Your task to perform on an android device: I want to search for a used BMW 5 series car as I want to upgrade from my 3rd series 330di in the Cars24 app.
Image 0: 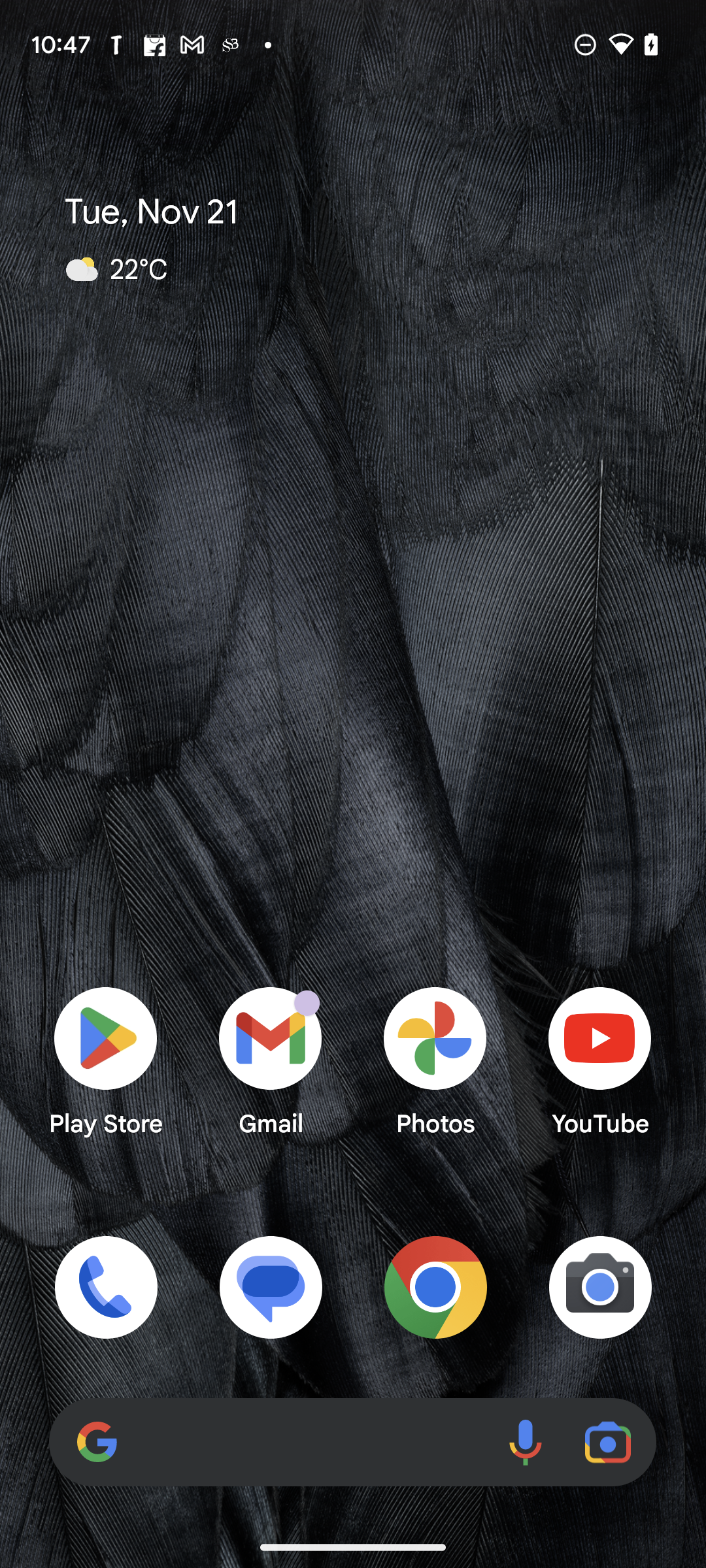
Open the Cars24 app.
Step 0: open app "CARS24"
Image 1: 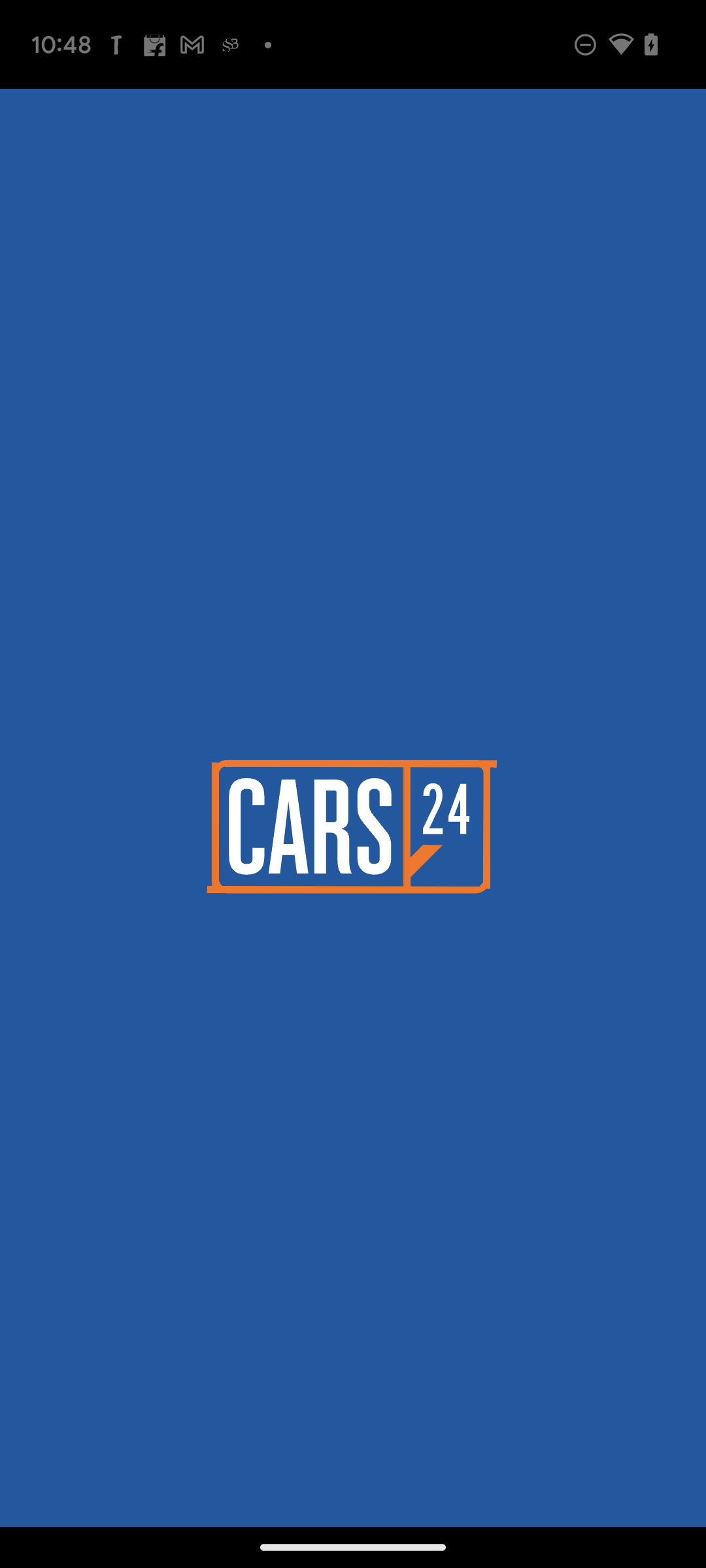
Open the Cars24 app.
Step 1: wait
Image 2: 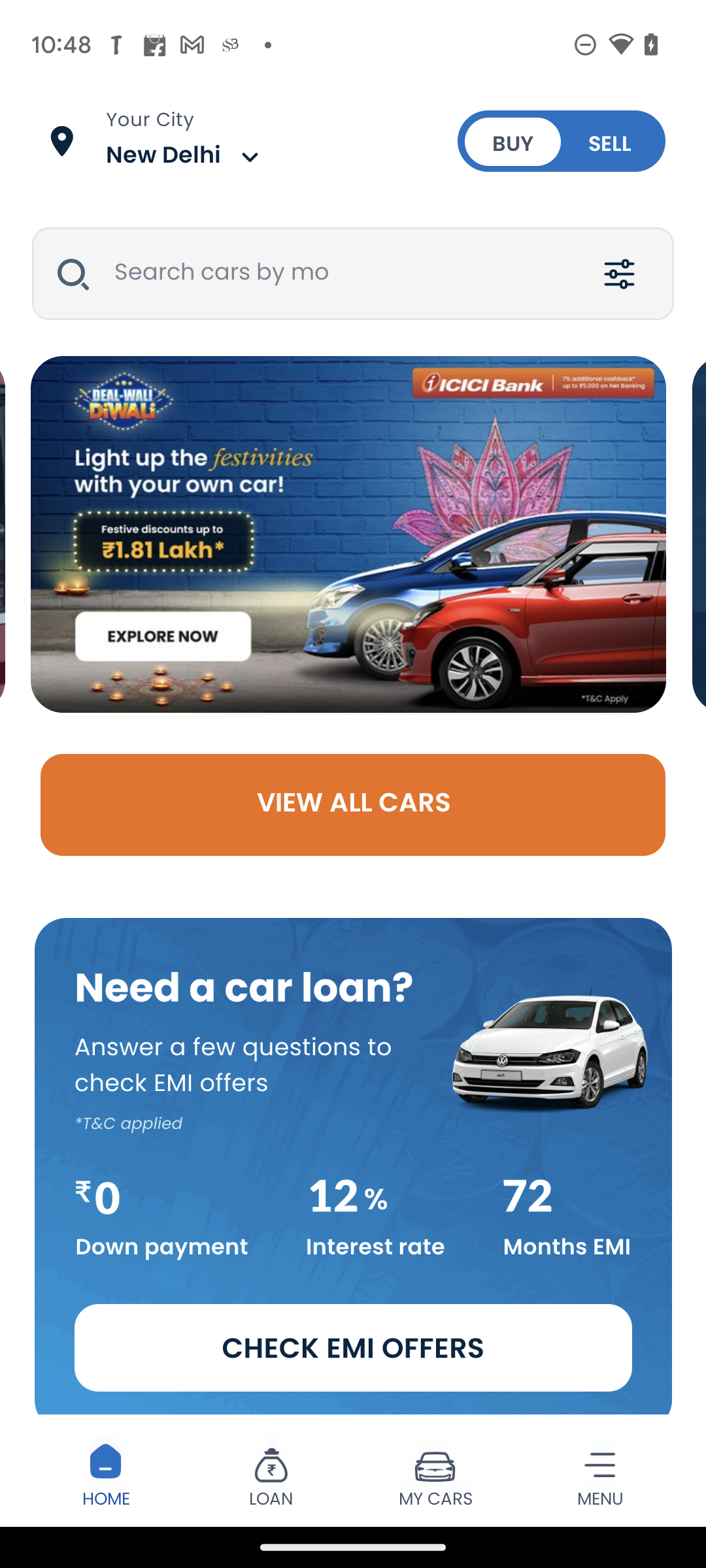
Click on the Search text box.
Step 2: click (382, 274)
Image 4: 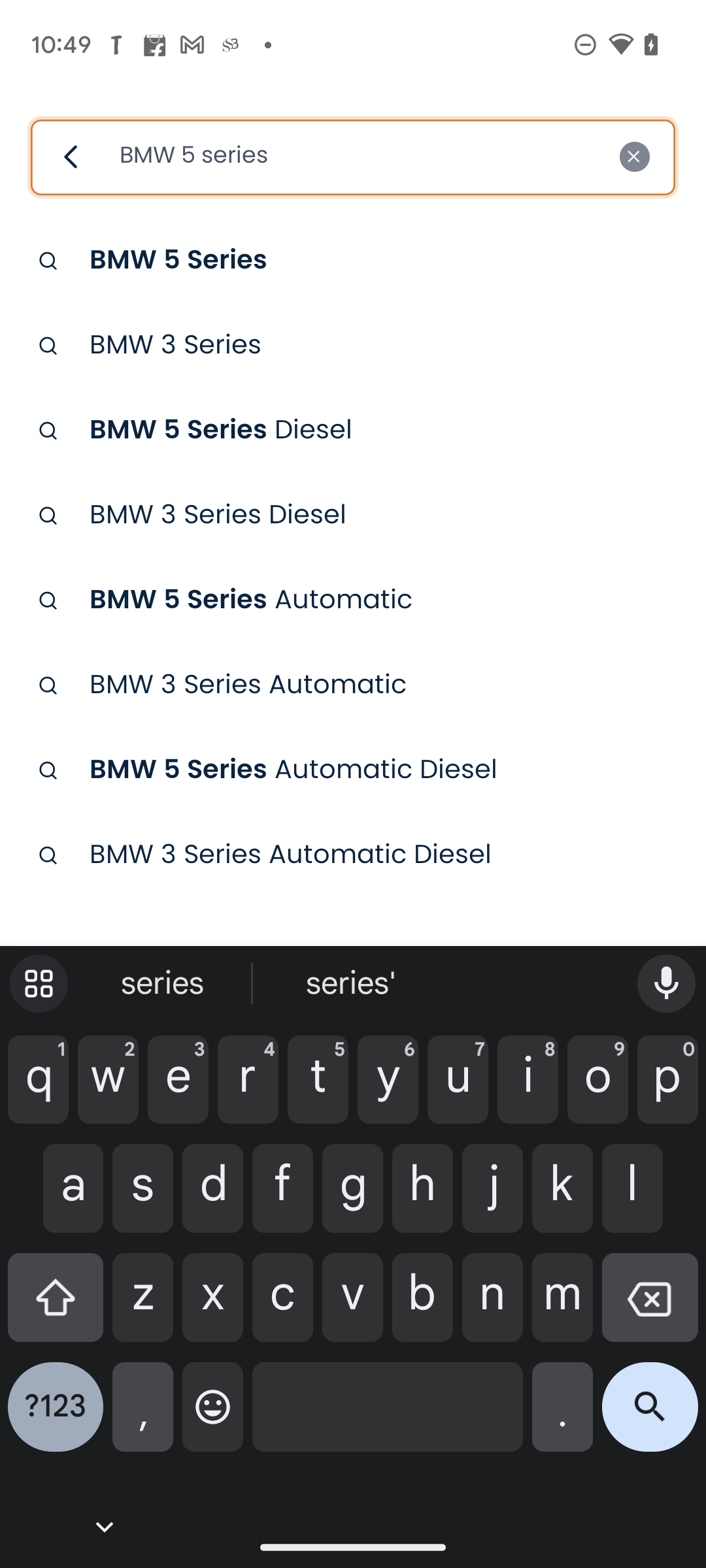
Click on the search icon on the bottom right side of the keyboard.
Step 4: click (650, 1417)